Your task to perform on an android device: I want to be sure of the product, read the reviews of the Dennis Lingo Slim Fit Cotton Casual Shirt in the Amazon app.
Image 0: 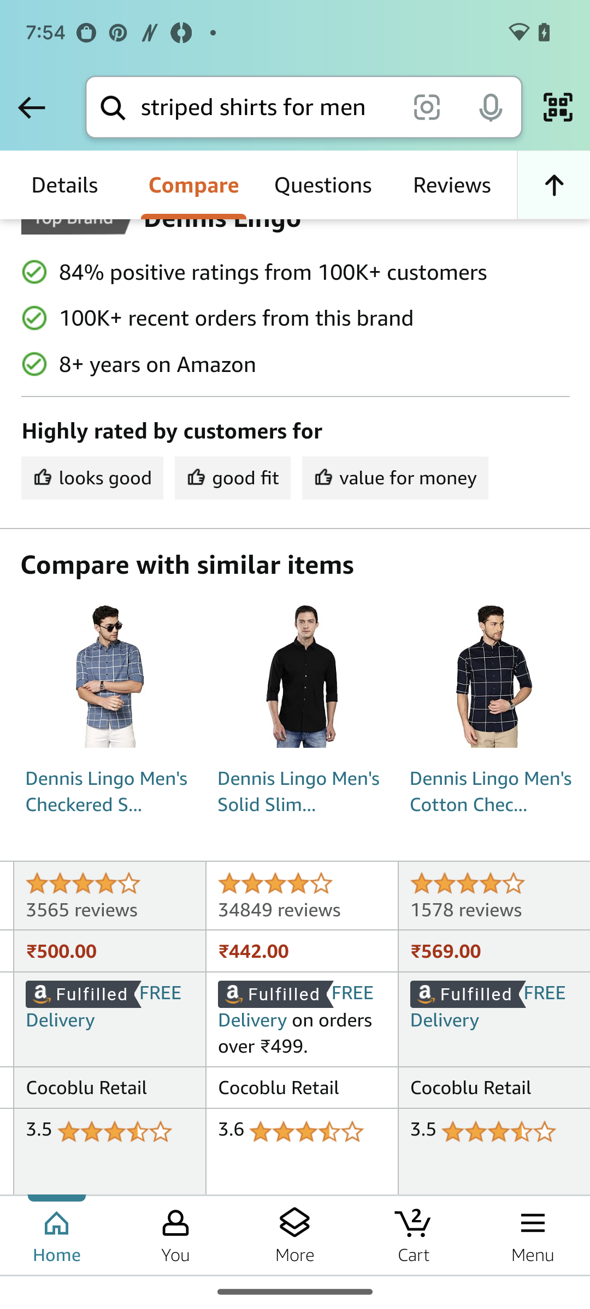
Swipe up to view the product.
Step 0: scroll up
Image 1: 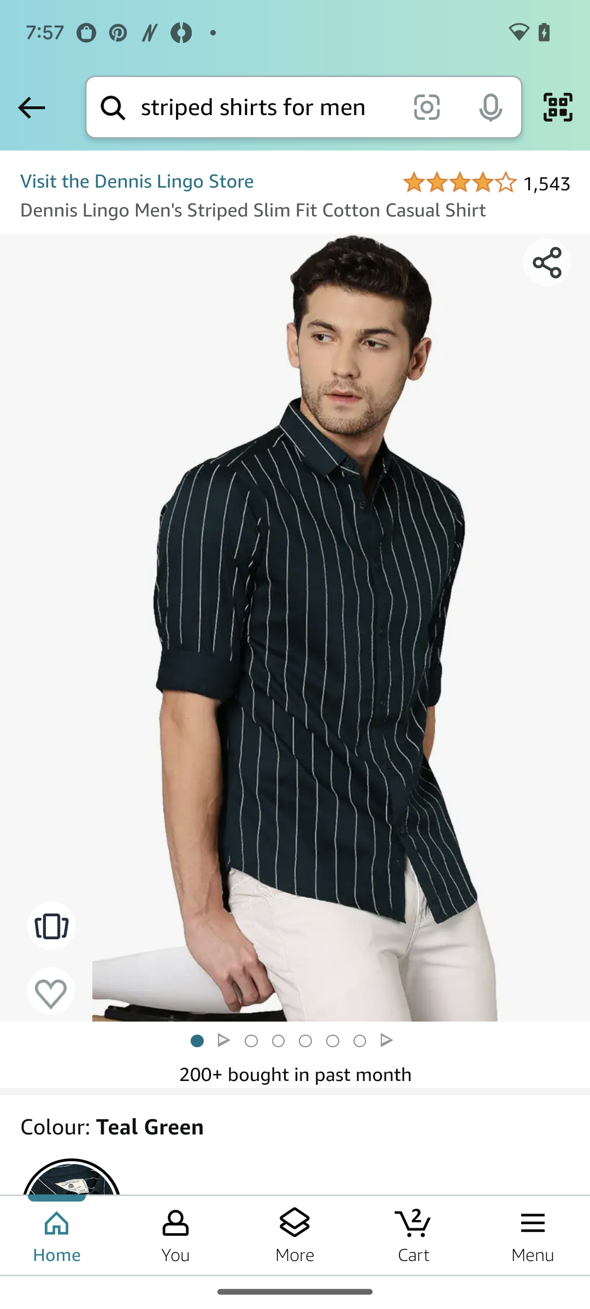
Click on the stars icon.
Step 1: click (487, 182)